Your task to perform on an android device: Join the "December 5k running club" for me so that I can find out the Buddies for running on the Strava app.
Image 0: 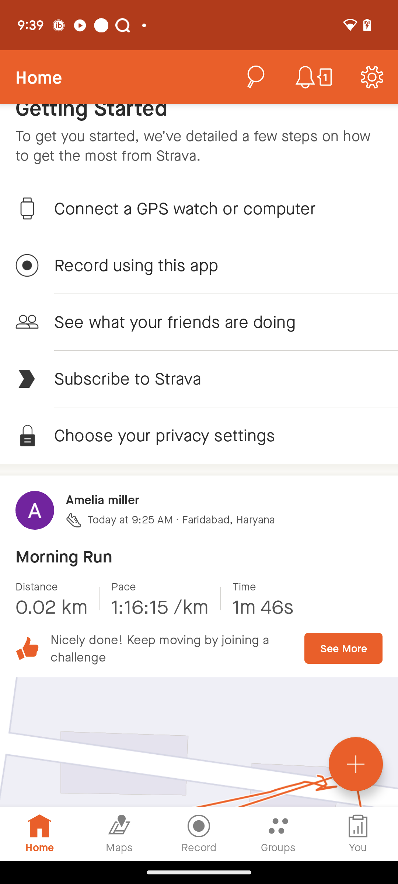
Click on the tab "Groups".
Step 0: click (279, 834)
Image 1: 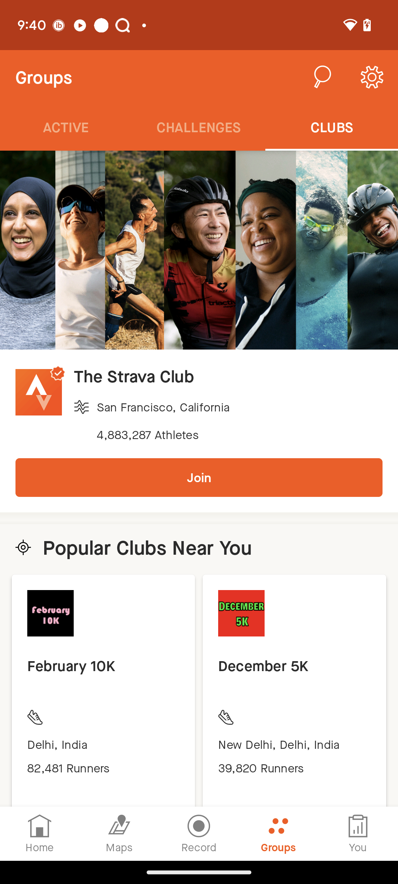
Scroll up
Step 1: scroll down
Image 2: 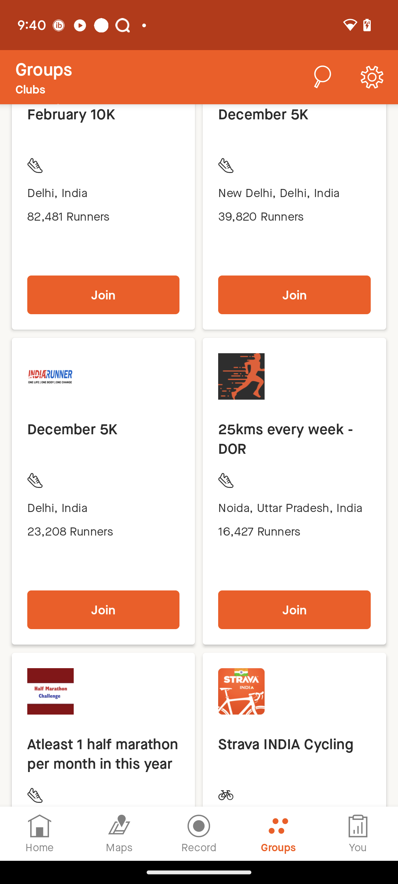
Click on the tab  join of the December 5k running club.
Step 2: click (294, 295)